Your task to perform on an android device: It seems something is not clear in my trip photos, so edit the photo in the right manner on the gallery app.
Image 0: 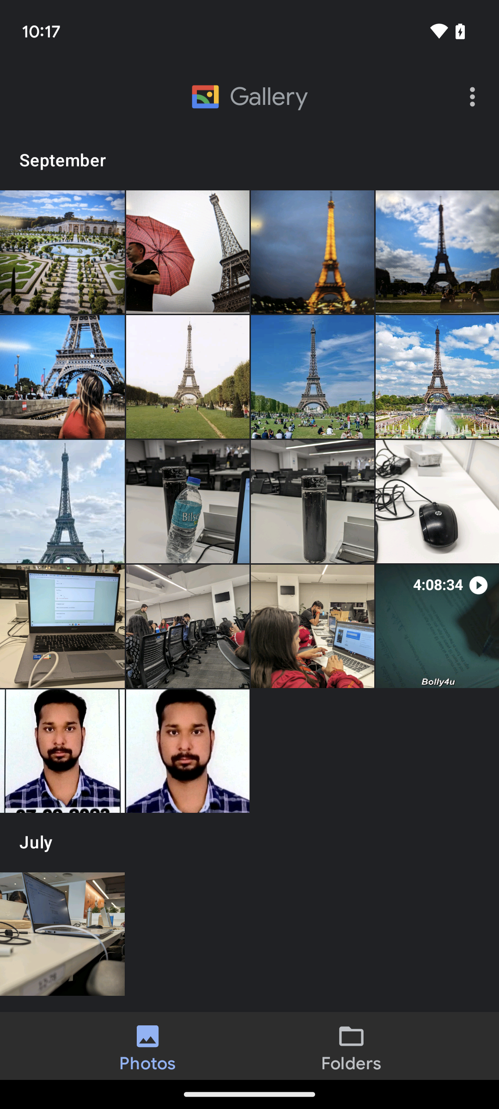
Tap on the first photo present on the screen.
Step 0: click (62, 252)
Image 1: 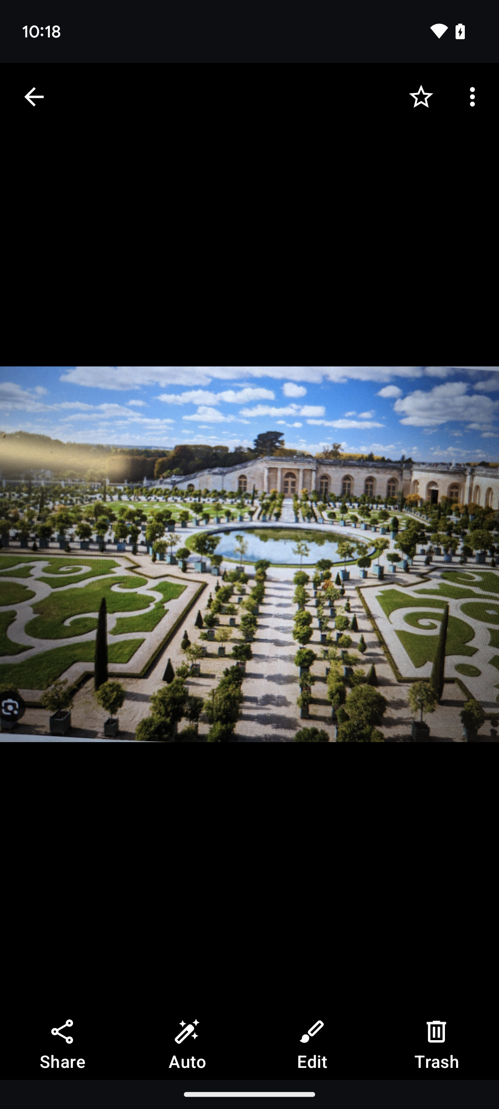
Tap on the edit option at the bottom of the screen.
Step 1: click (312, 1046)